Your task to perform on an android device: In the Letter Templates App share the reimbursement letter to dbwscratch.test.id2@gmail.com on gmail
Image 0: 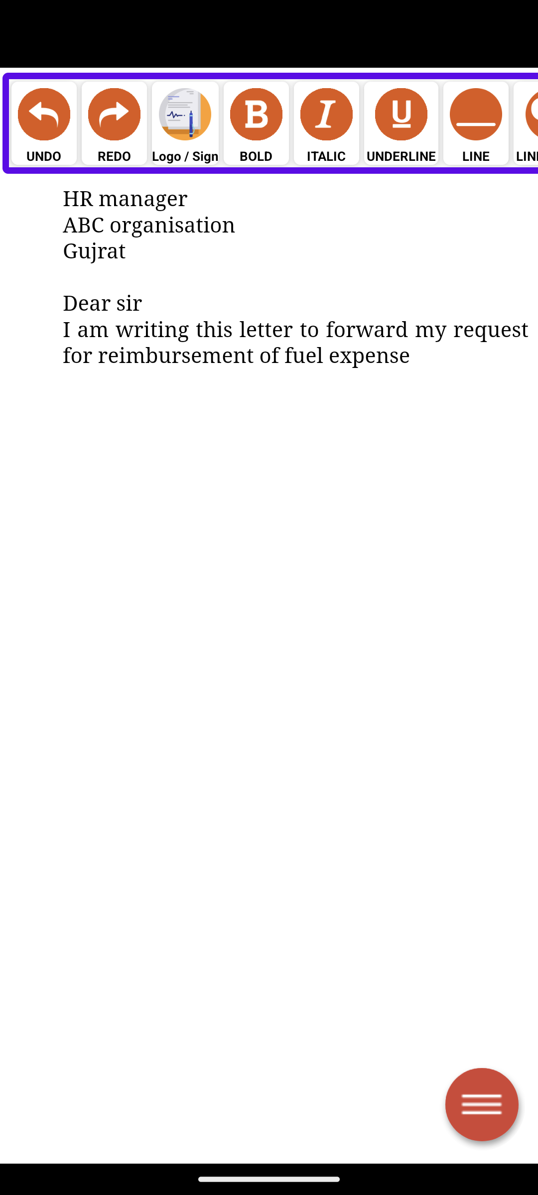
Click on the three lines icon at the right  bottom corner
Step 0: click (481, 1104)
Image 1: 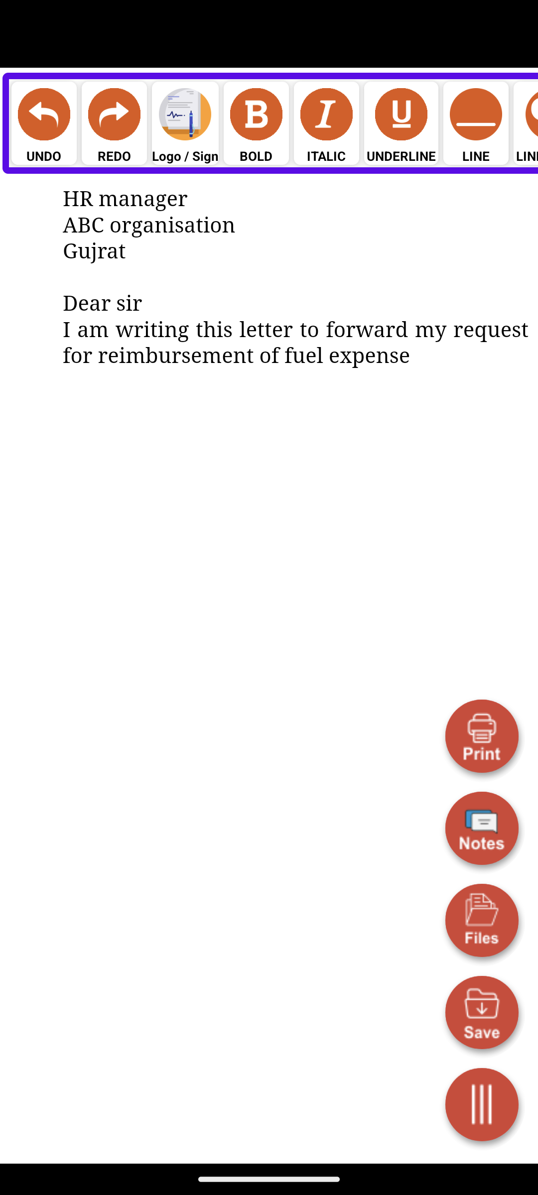
Click on the files option
Step 1: click (481, 920)
Image 2: 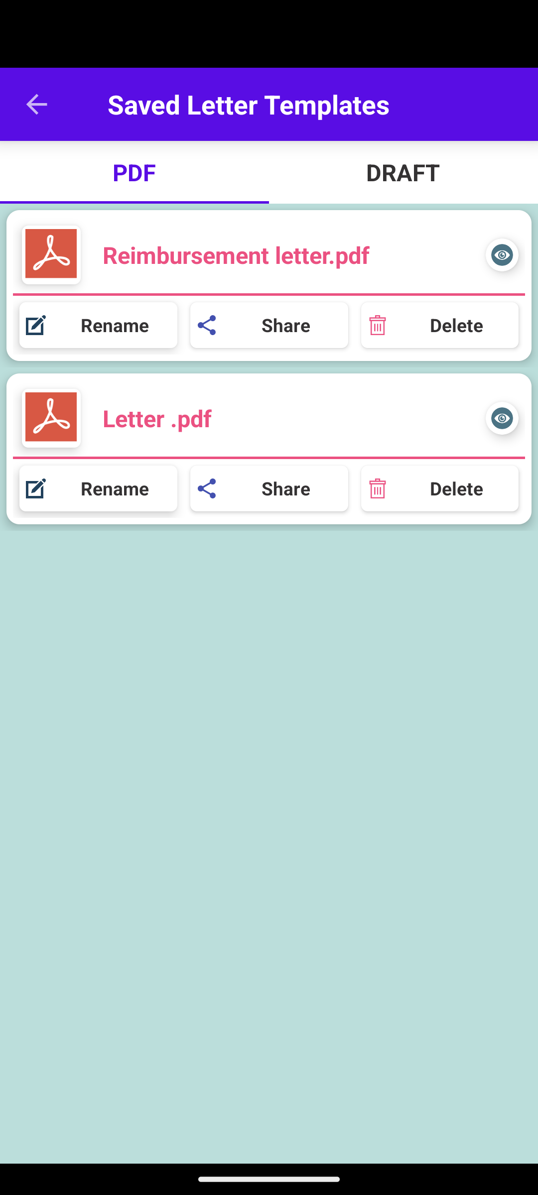
Click on the reimbursement letter share option
Step 2: click (285, 325)
Image 3: 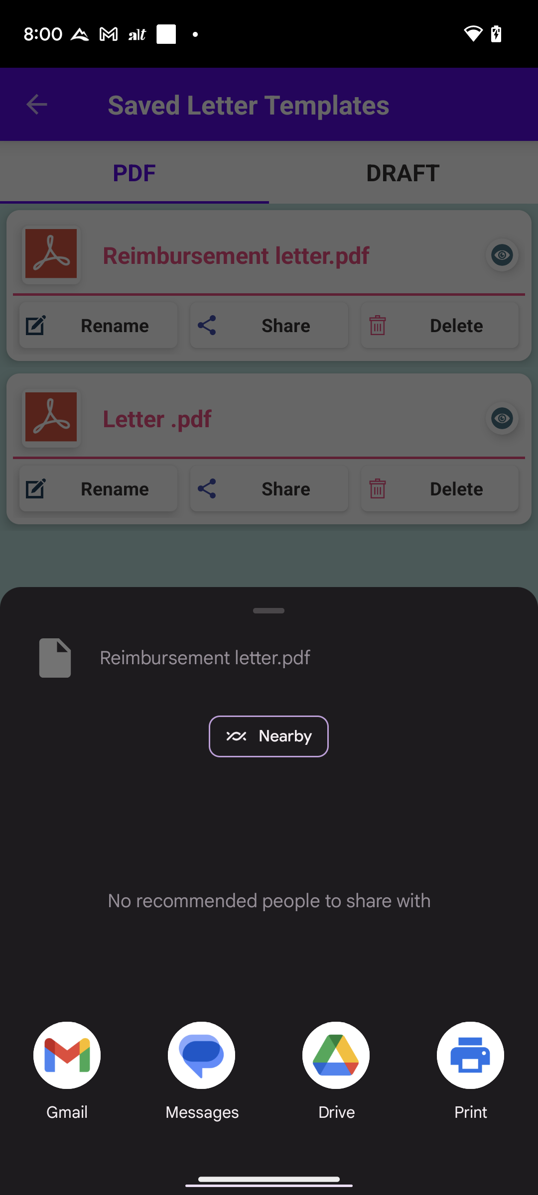
Click on the gmail option at the bottom left corner
Step 3: click (66, 1055)
Image 5: 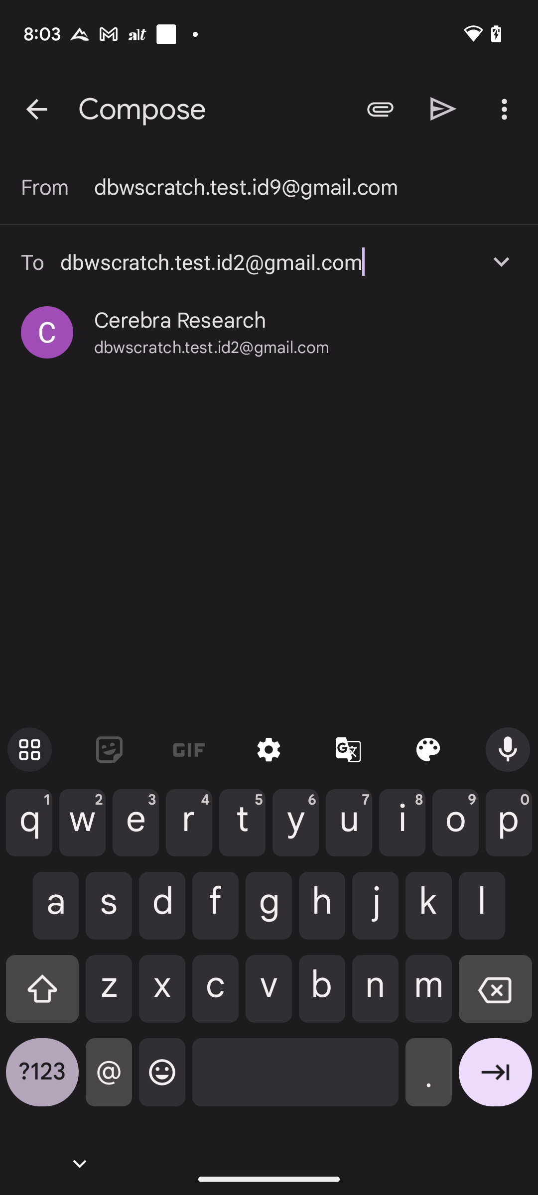
Select the below suggestion dbwscratch.test.id2@gmail.com
Step 5: click (269, 332)
Image 6: 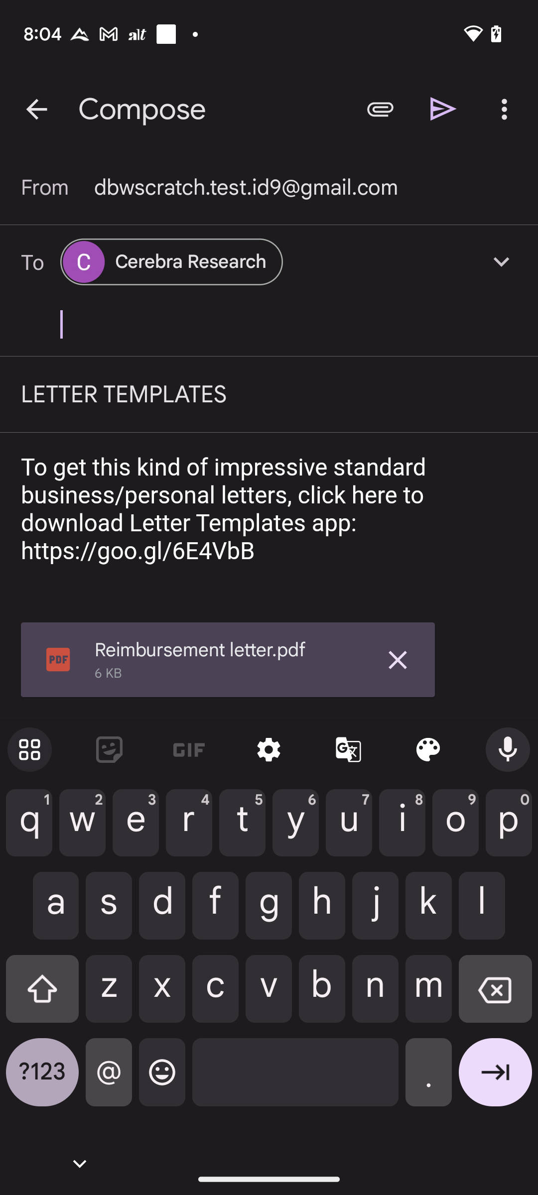
Click on the send icon at the top right corner
Step 6: click (443, 109)